Your task to perform on an android device: Task goal - In i.html file undo the changes made initially and reverse them by using redo function.
Image 0: 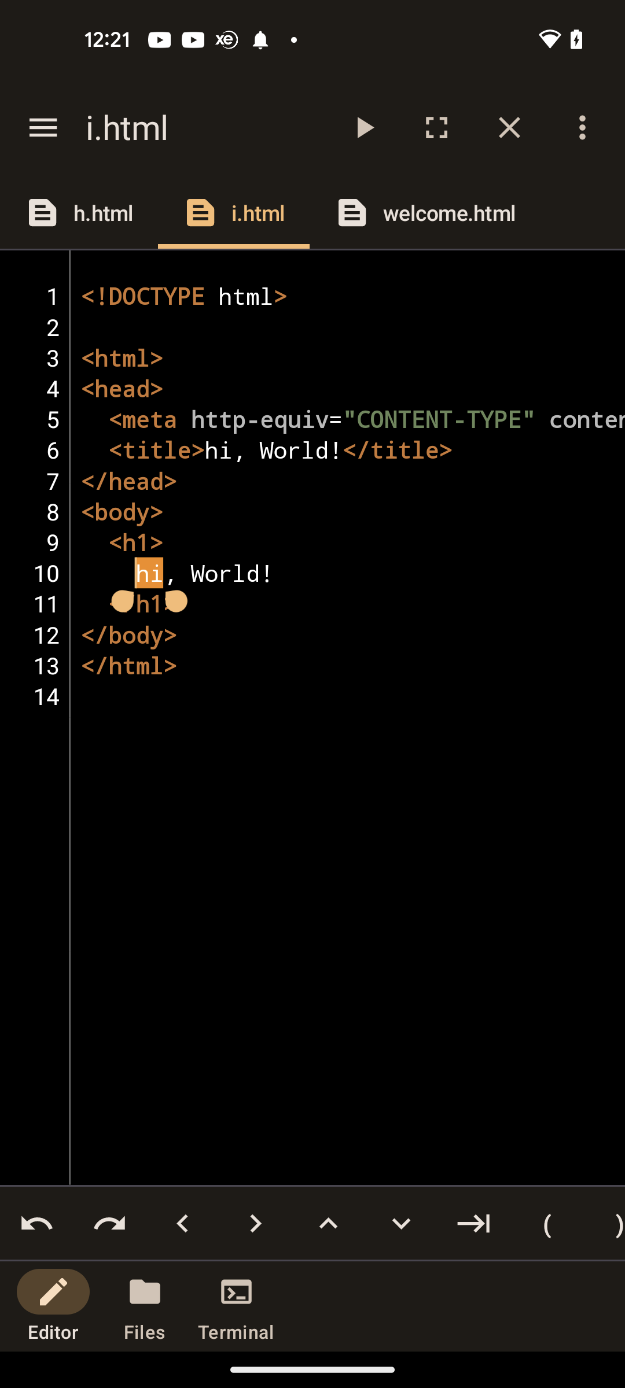
click on the undo bottom at the bottom of the screen
Step 0: click (36, 1223)
Image 1: 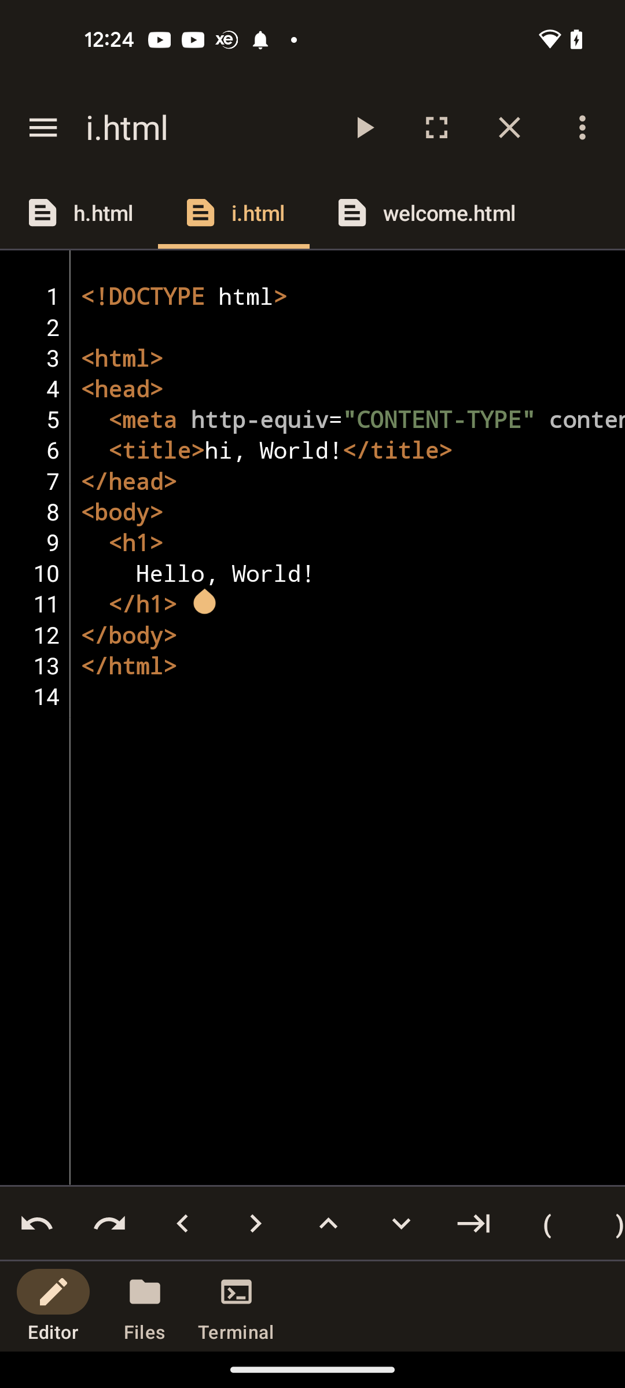
Click on the redo button at the bottom of the screen.
Step 1: click (109, 1223)